Your task to perform on an android device: I want to slightly boost the brightness on the Amazon Kindle app since it will be more comfortable to read the book
Image 0: 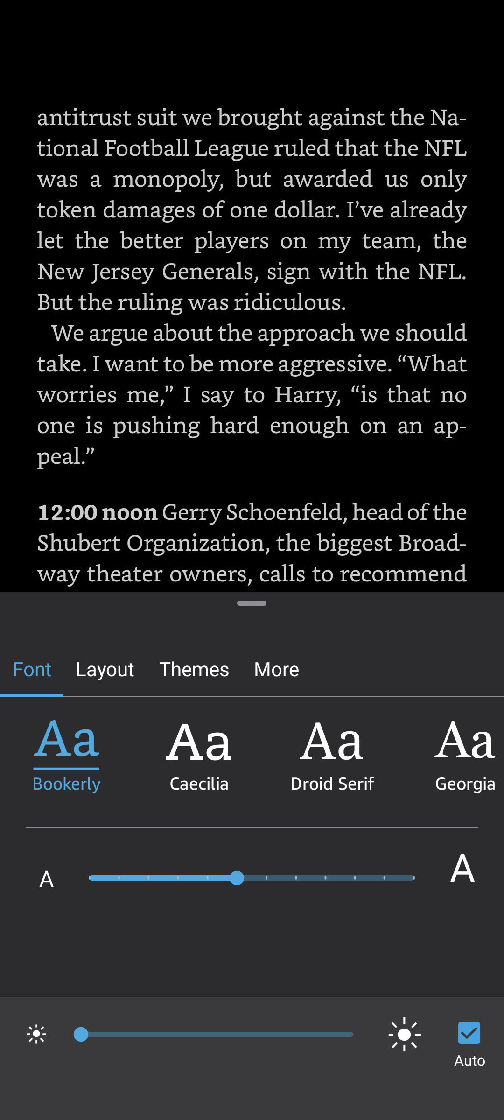
Click on the Brightness scale
Step 0: click (217, 1034)